Your task to perform on an android device: After viewing the BlissClub women straight Trackpants, I am finding them suitable for me. Add the product to the cart in the Amazon app.
Image 0: 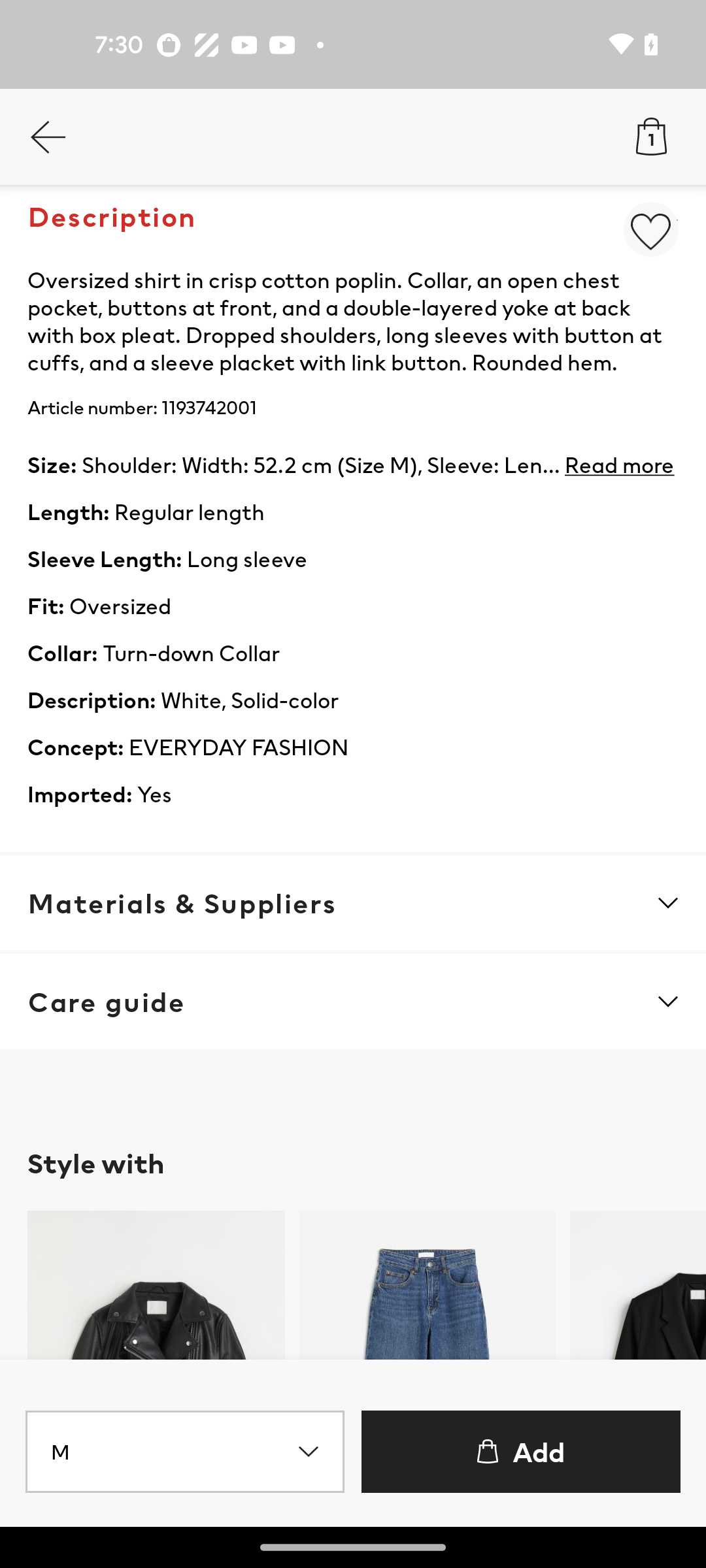
open the Amazon app
Step 0: open app "Amazon"
Image 1: 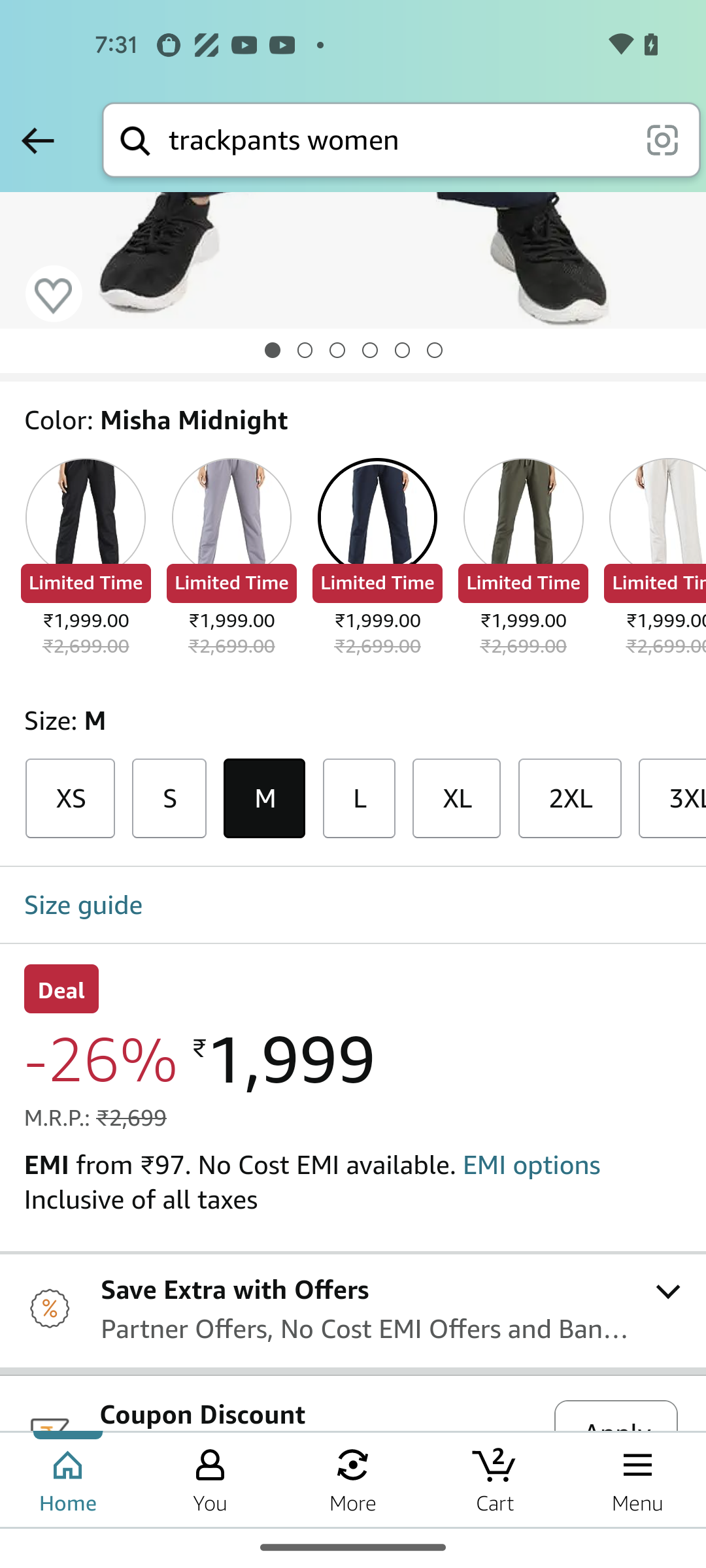
Swipe up to view the Add to cart option
Step 1: scroll down
Image 2: 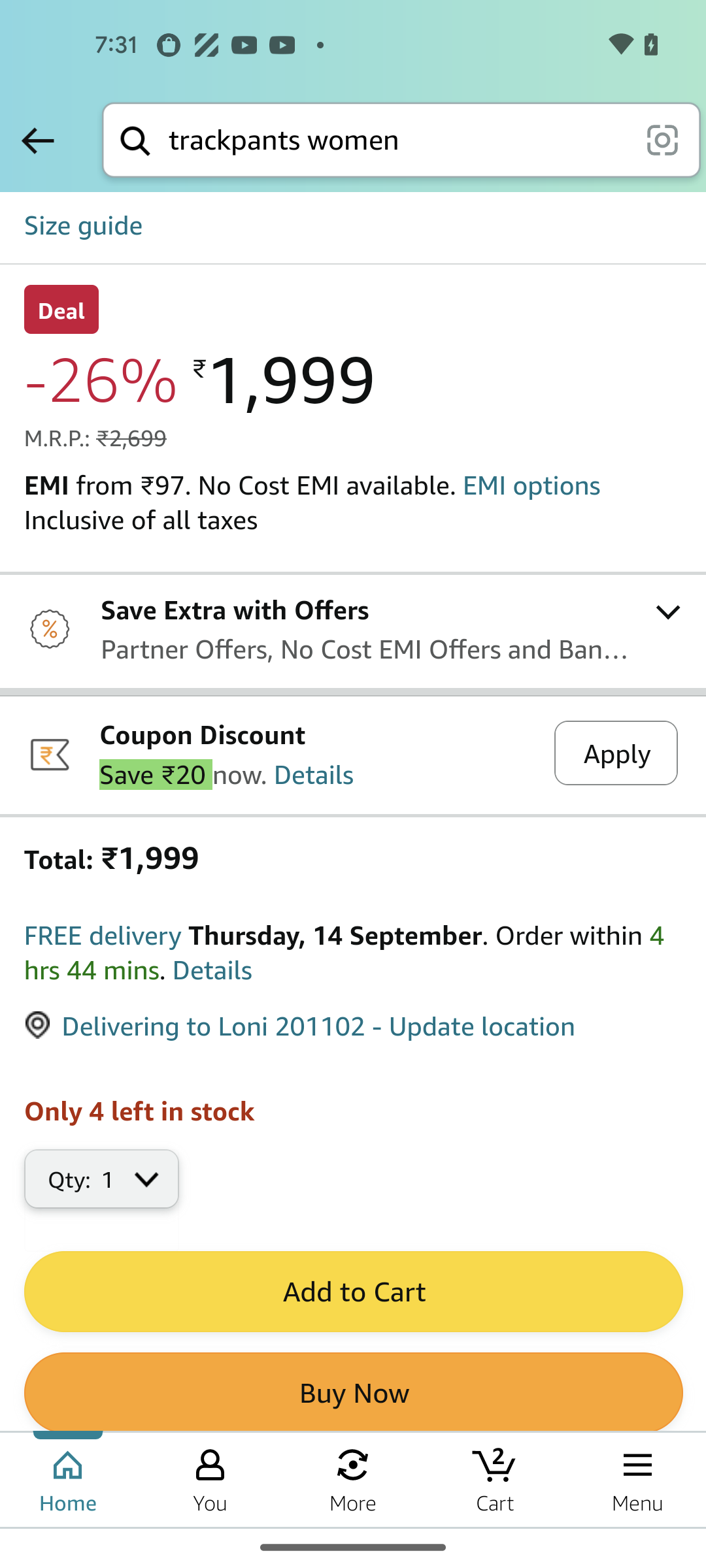
Click on the Add to cart button 
Step 2: click (352, 1291)